Your task to perform on an android device: Add "The Road Less Traveled"  book by Elizabeth Billingsley to my  Barnes & Noble  app Cart.
Image 0: 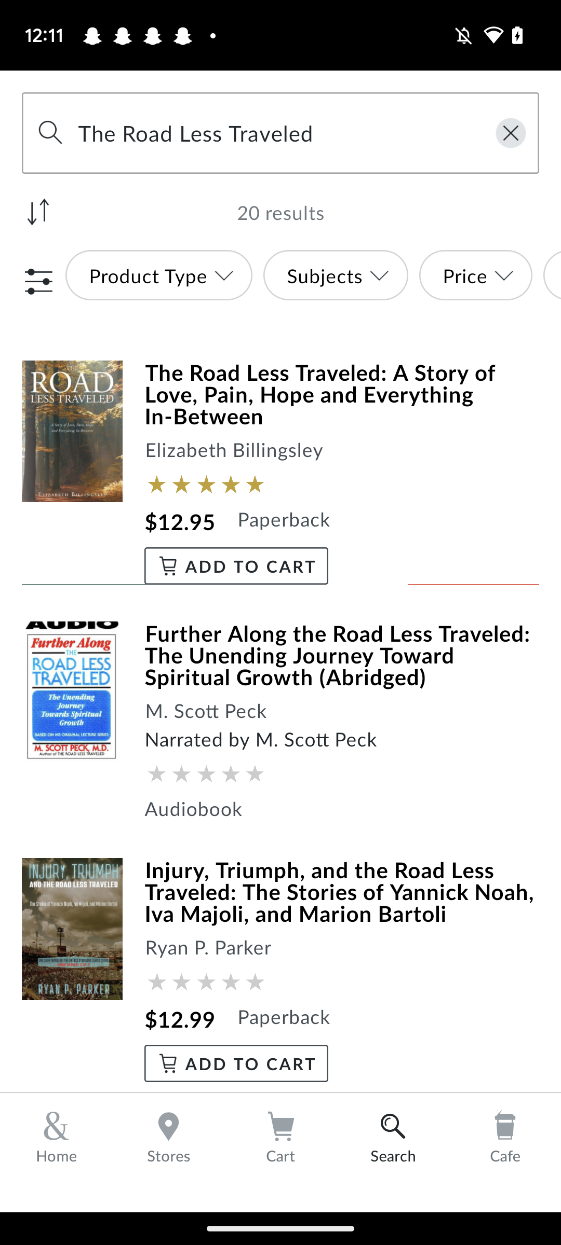
Click on the "Add to Cart" option of The Road Less Traveled" book by Elizabeth Billingsley tab  
Step 0: click (250, 565)